Your task to perform on an android device: Open the reminder app and repeat Kiran´s birthday reminder every day.
Image 1: 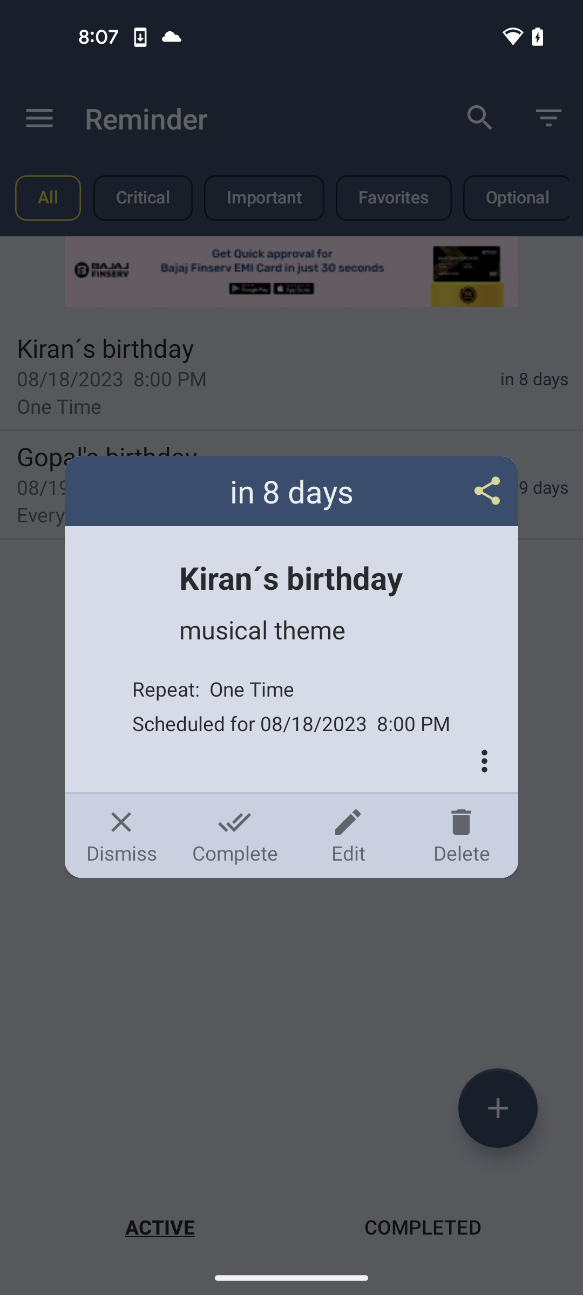
Select the edit option
Step 1: click (348, 835)
Image 2: 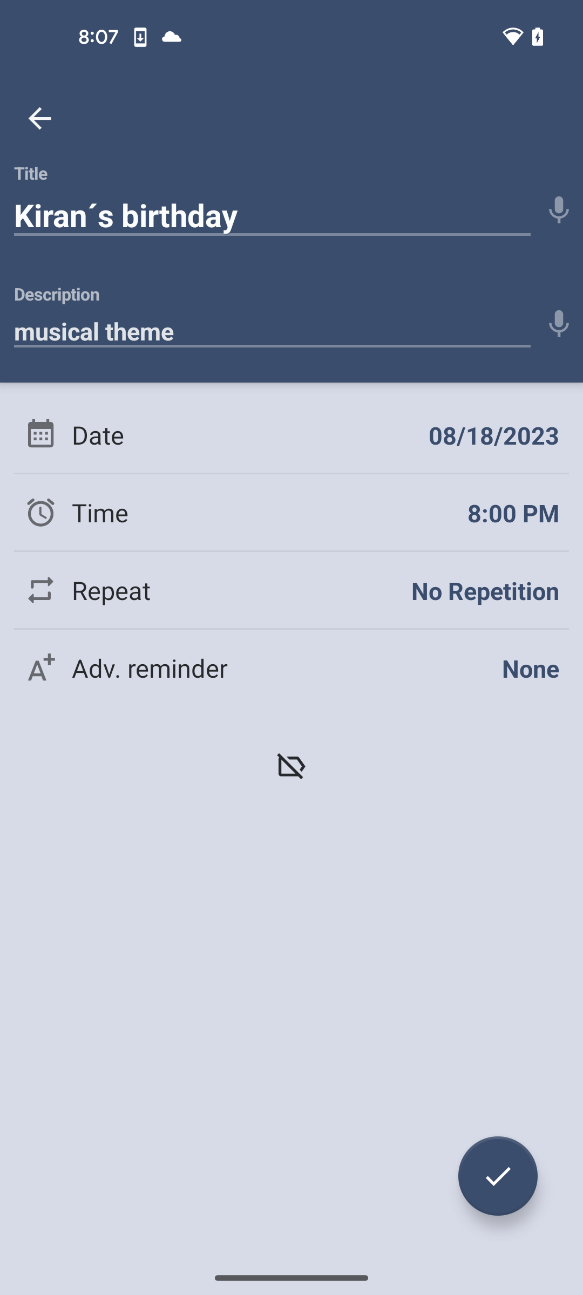
Tap on repeat section
Step 2: click (218, 590)
Image 3: 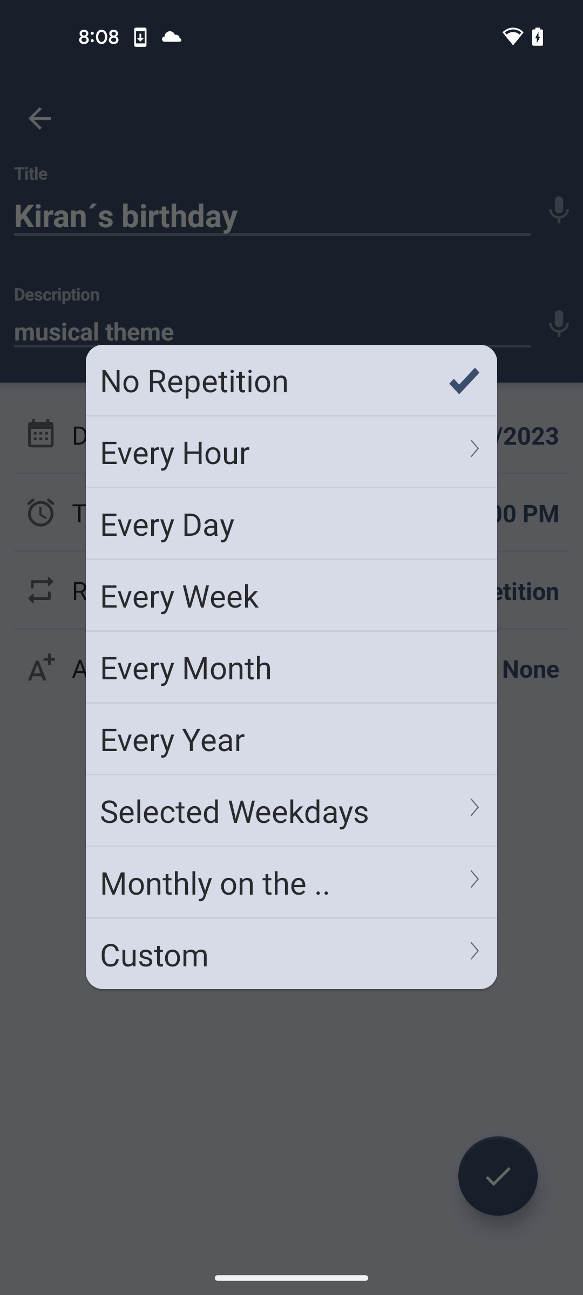
Select every day option
Step 3: click (291, 523)